Your task to perform on an android device: I am having some technical issues with my phone, and it requires to reboot. I am afraid that my data may be lost , and upload all the Pdf files to Google Drive.
Image 0: 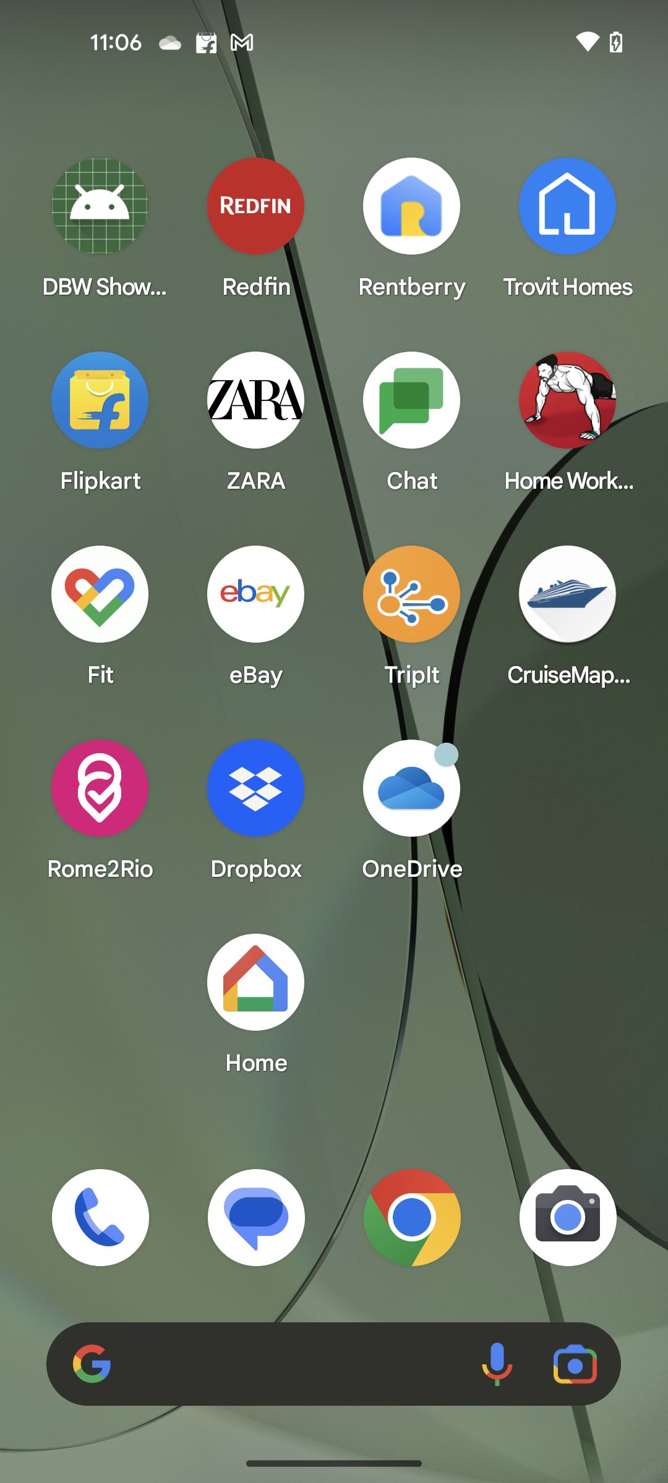
Open the Google Drive app
Step 0: open app "Drive"
Image 1: 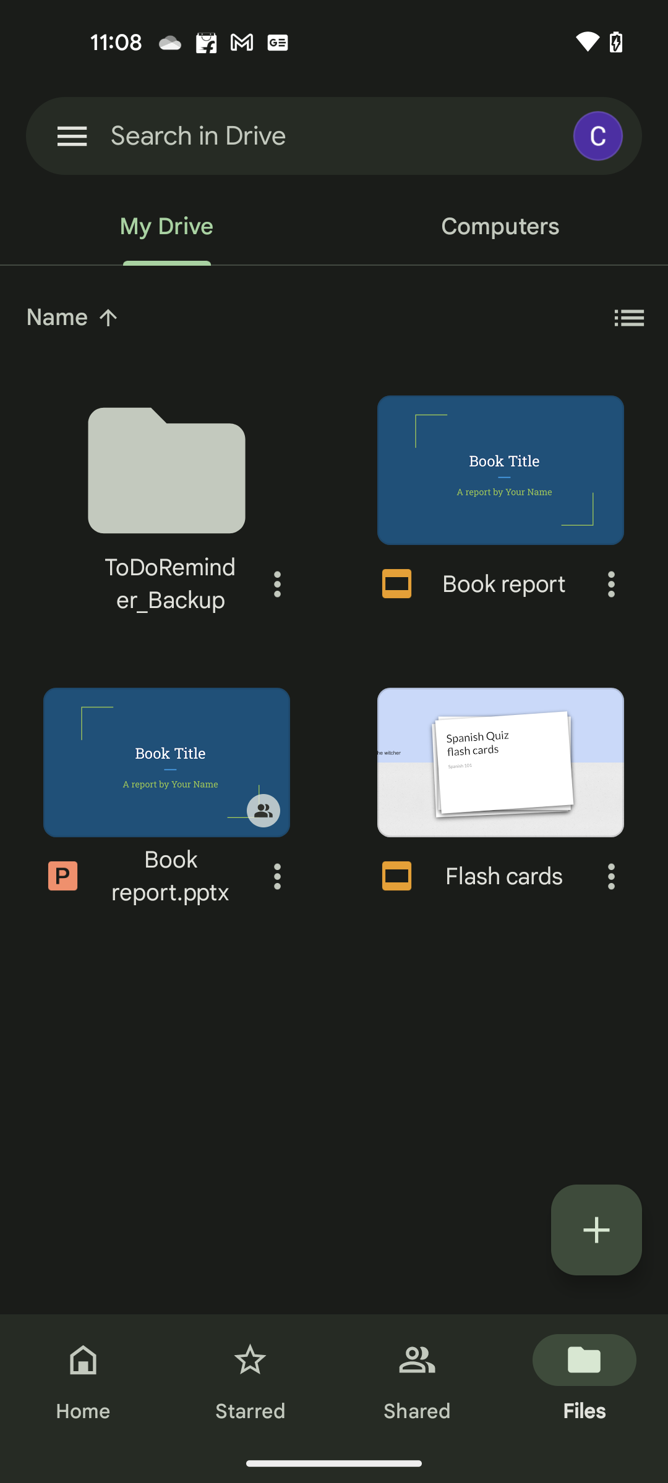
Click on the Plus icon at the bottom right corner of the screen
Step 1: click (596, 1230)
Image 2: 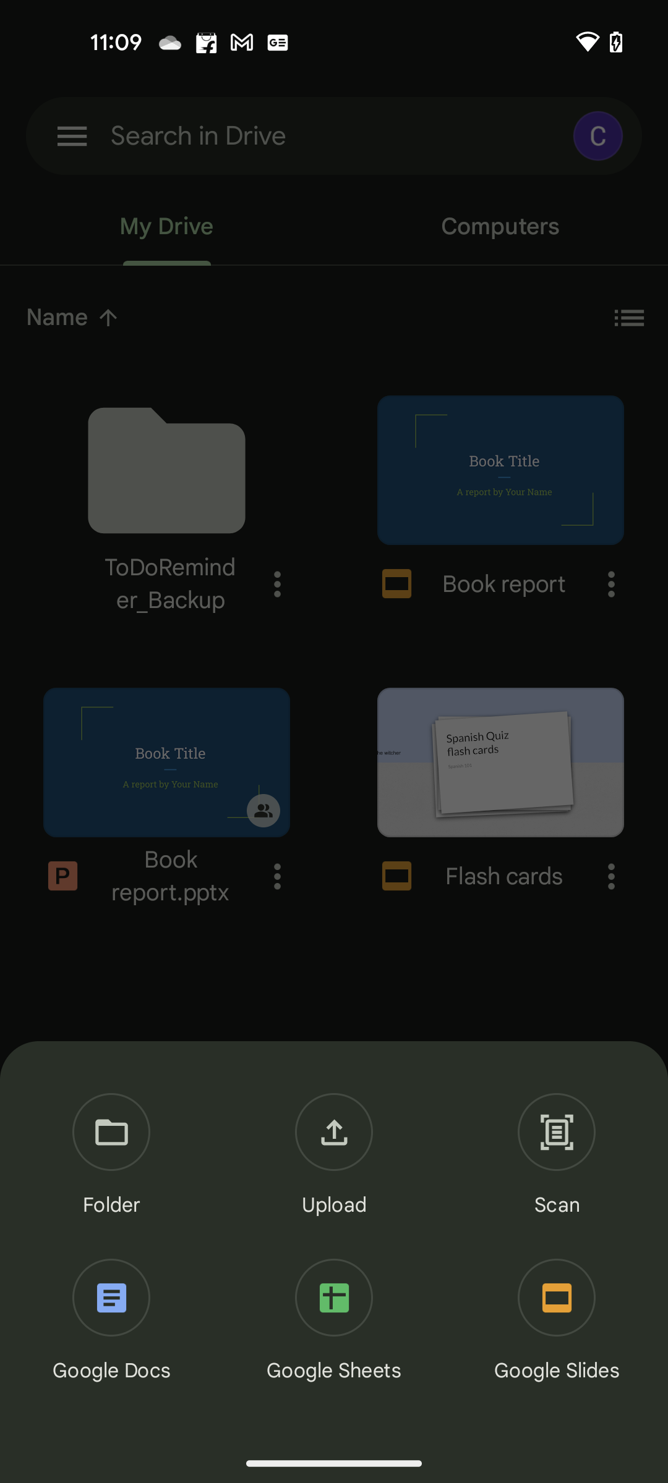
Click on the Upload button
Step 2: click (334, 1156)
Image 3: 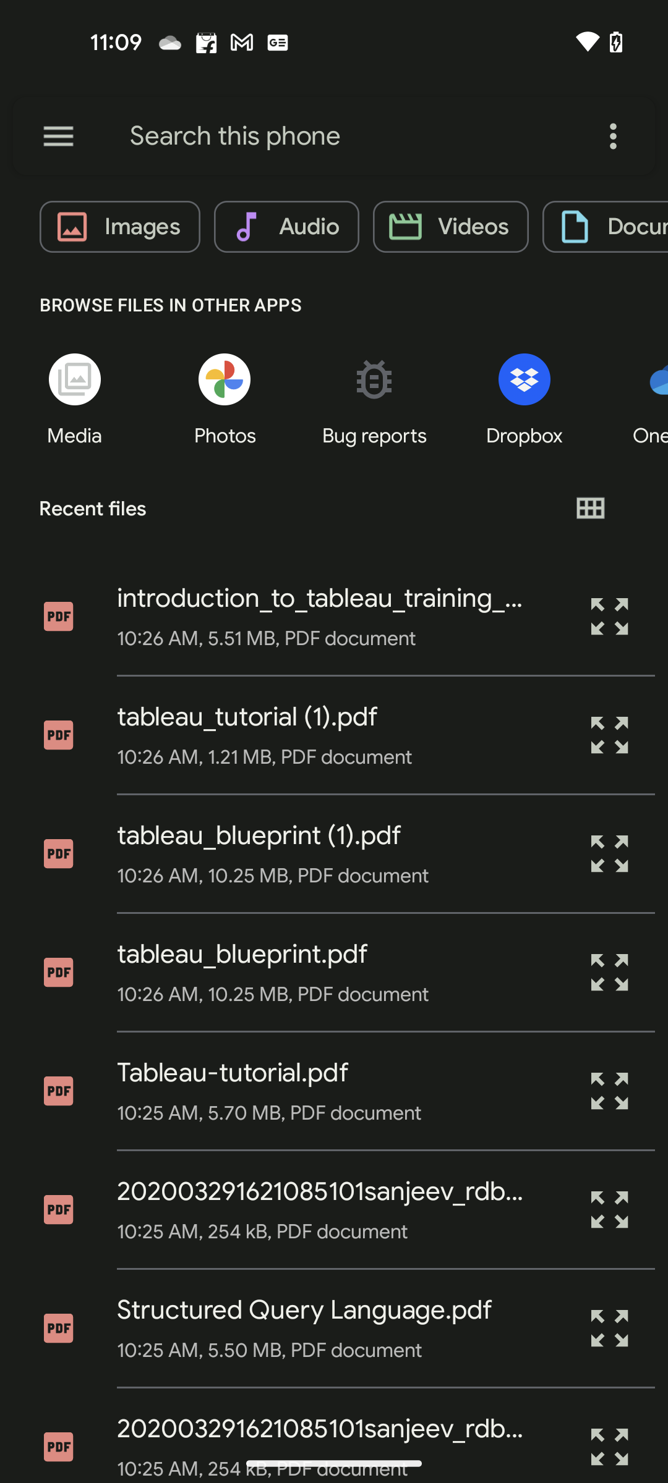
Select all the PDF files one by one
Step 3: click (59, 615)
Image 4: 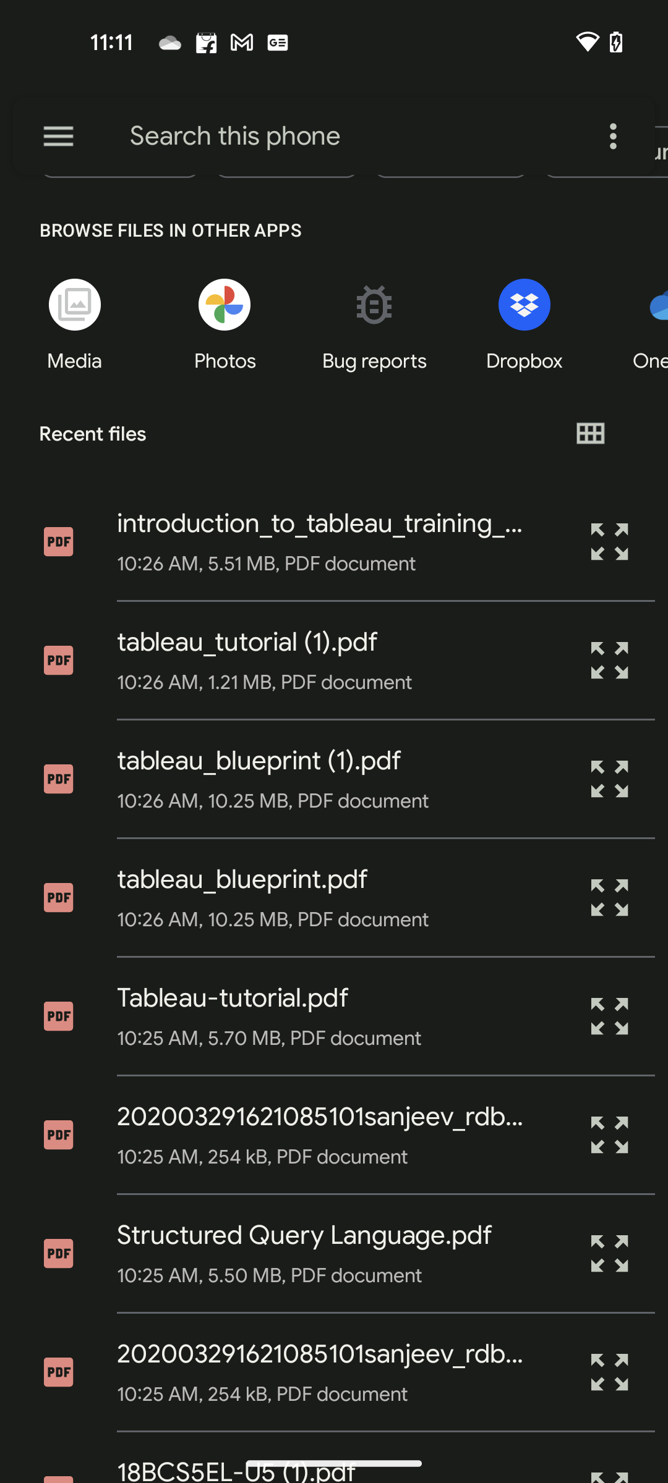
Click on the three dots more button at the top right corner of the screen
Step 4: click (615, 135)
Image 5: 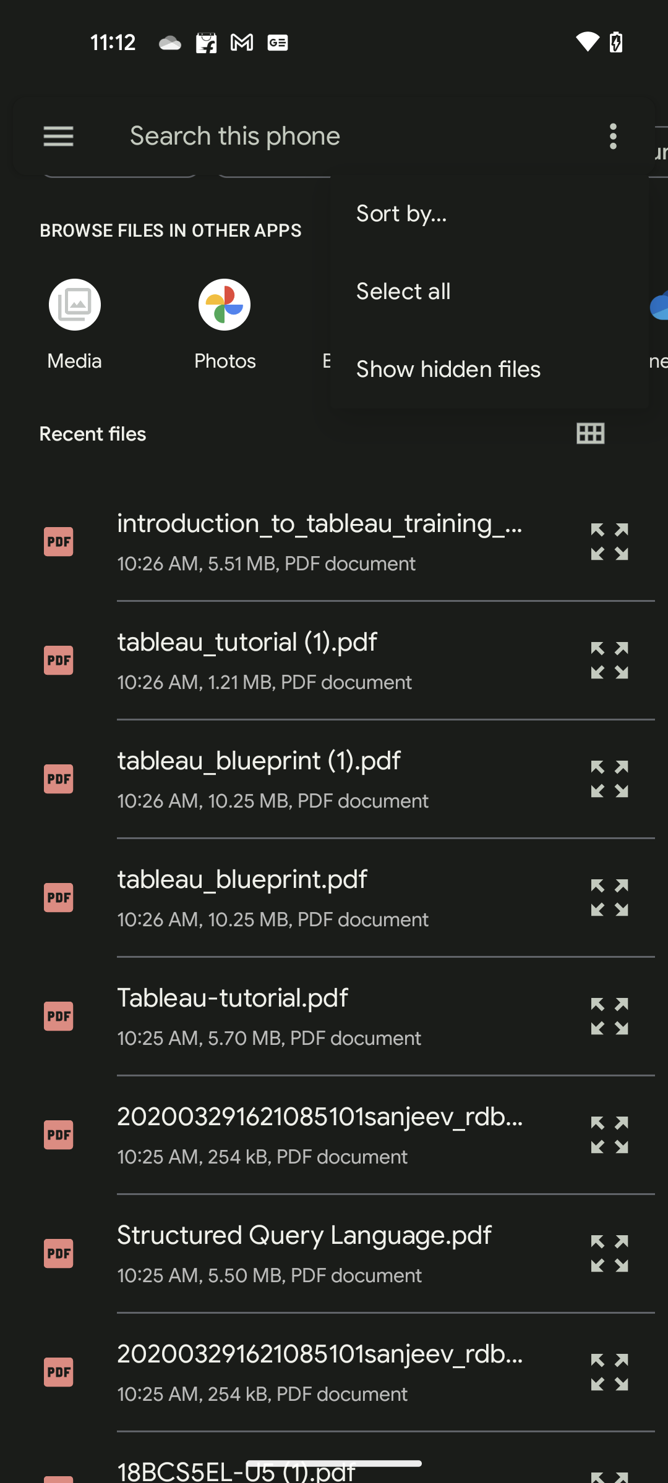
Click on the Select all option
Step 5: click (489, 291)
Image 6: 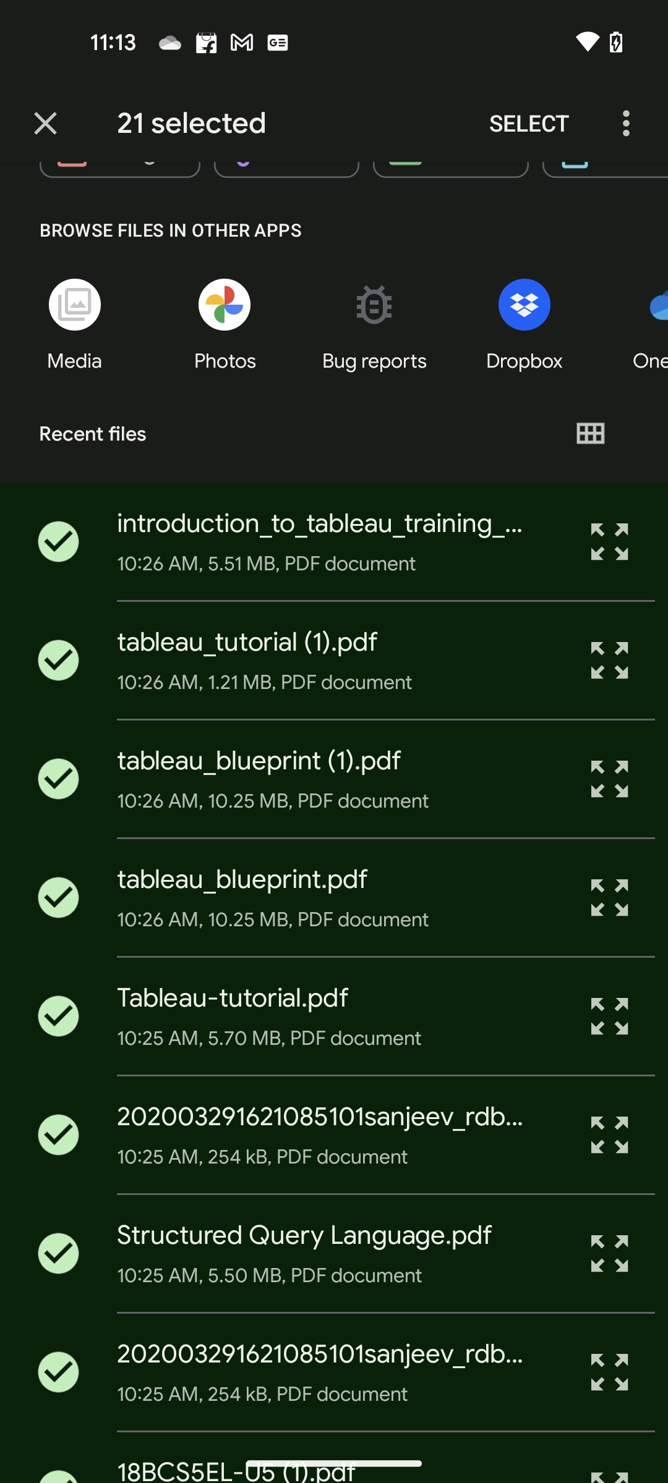
Click on the SELECT button at the top right of the screen
Step 6: click (529, 123)
Image 7: 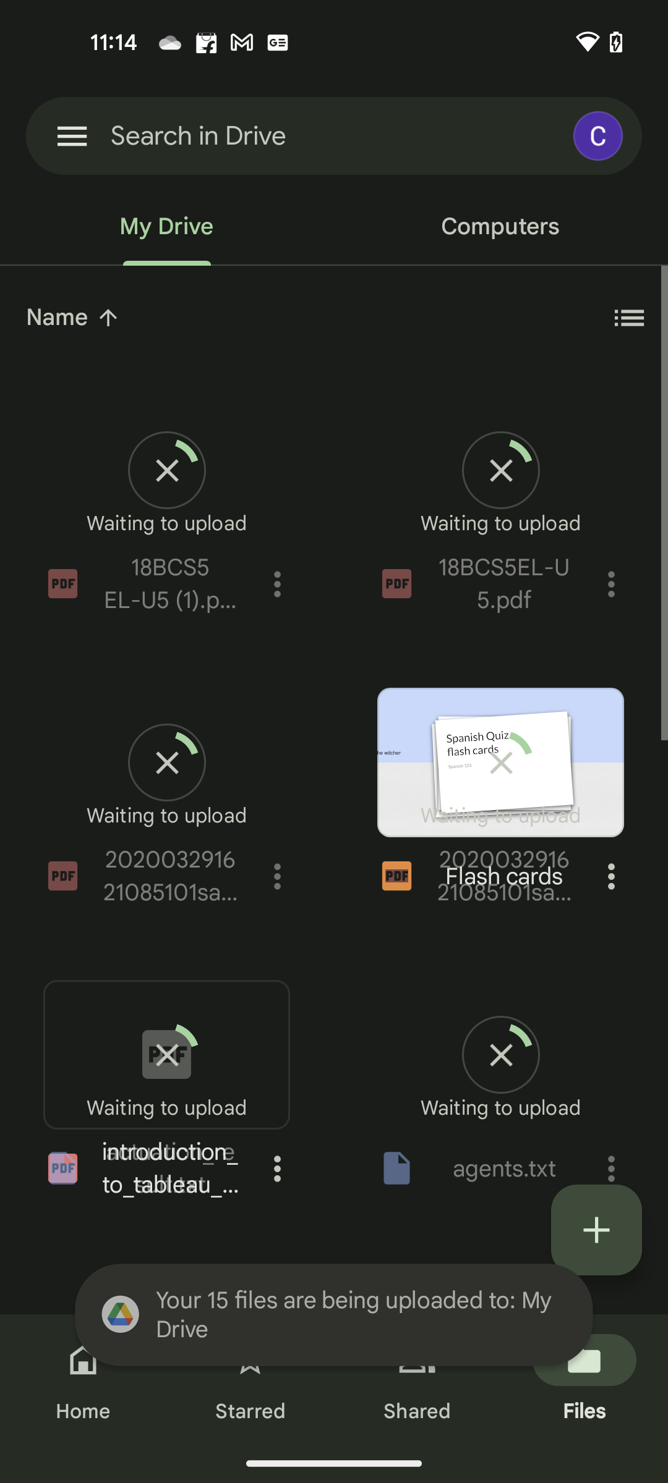
Click on the SELECT button at the top right of the screen
Step 7: wait